Your task to perform on an android device: Open the Iplan.ai app, I need to plan the Itinerary for Trip to Honolulu from Jan. 24, 2024 to Jan. 29, 2024.
Image 0: 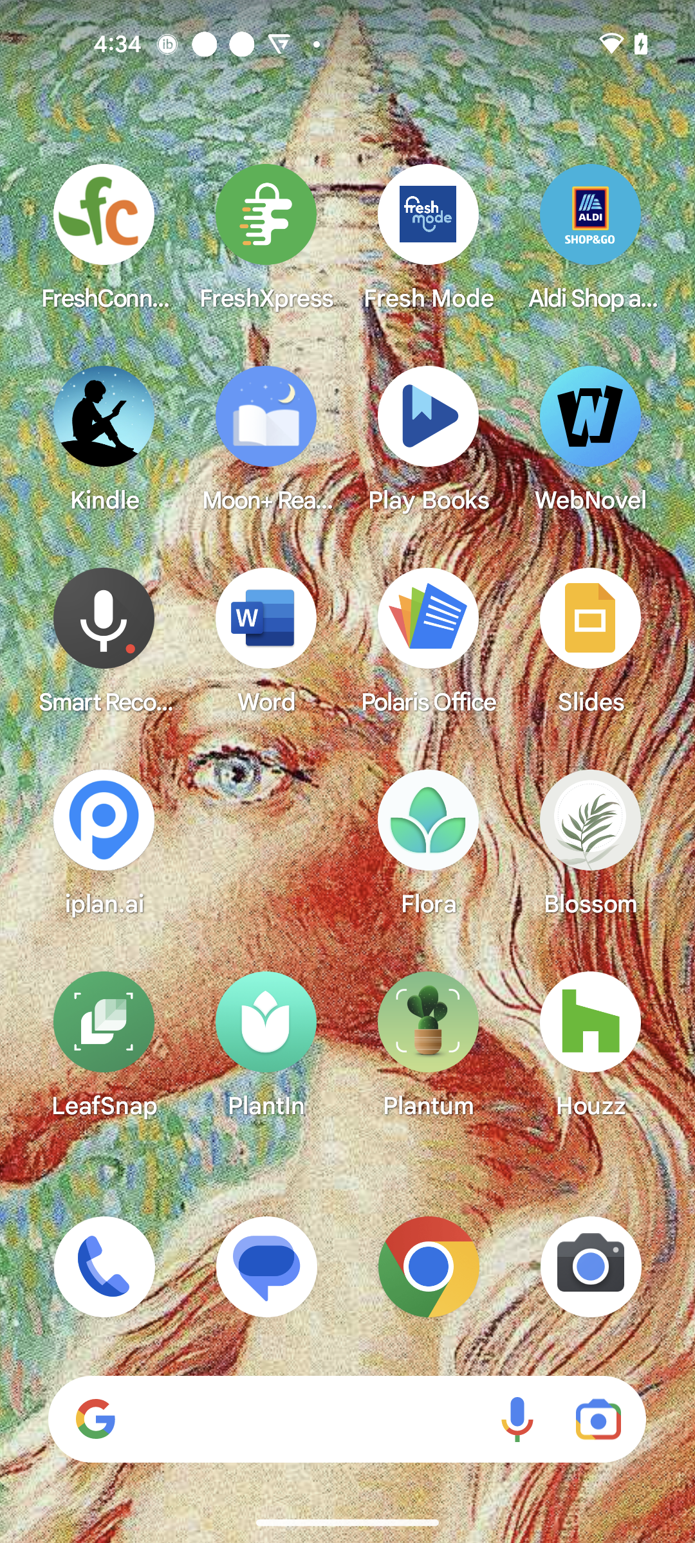
Open the Iplan.ai app
Step 0: open app "iplan.ai"
Image 1: 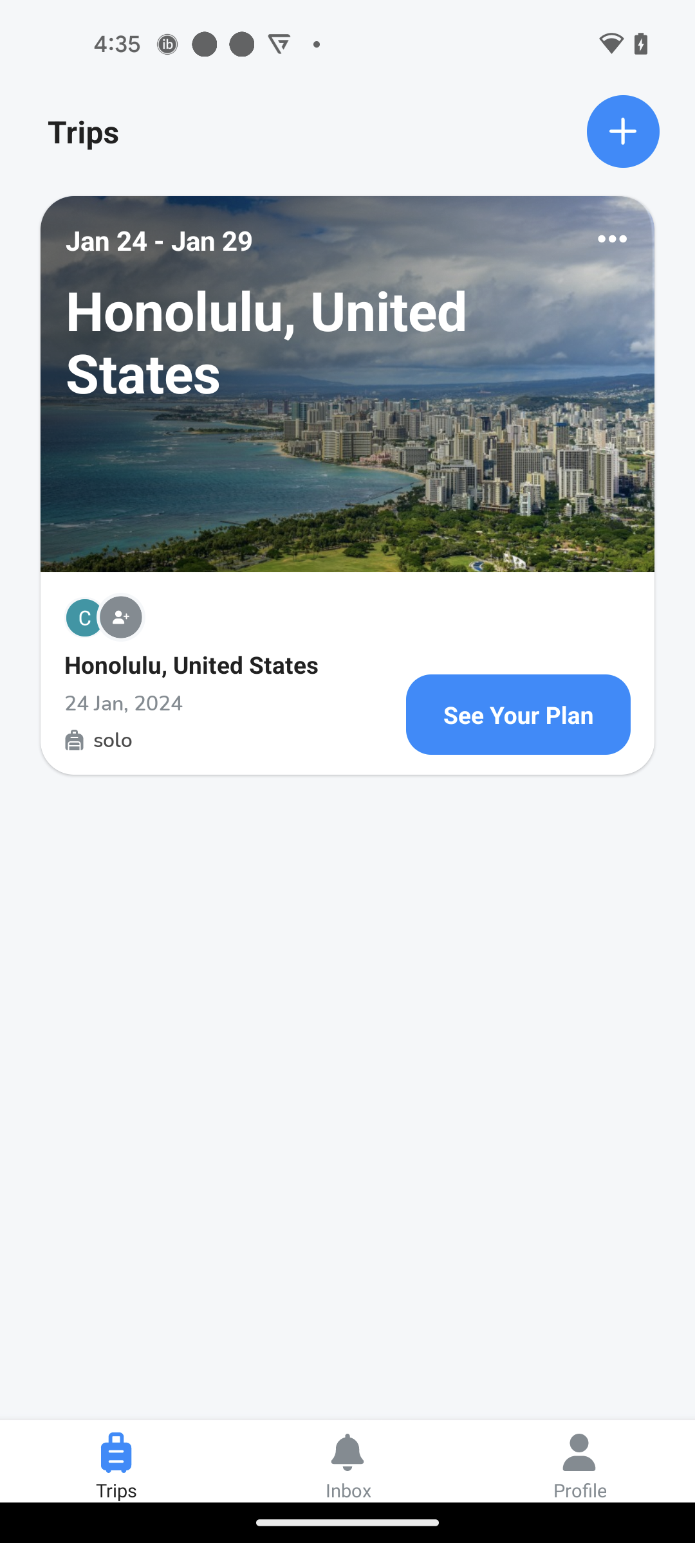
Click on the See your Plan button
Step 1: click (518, 714)
Image 2: 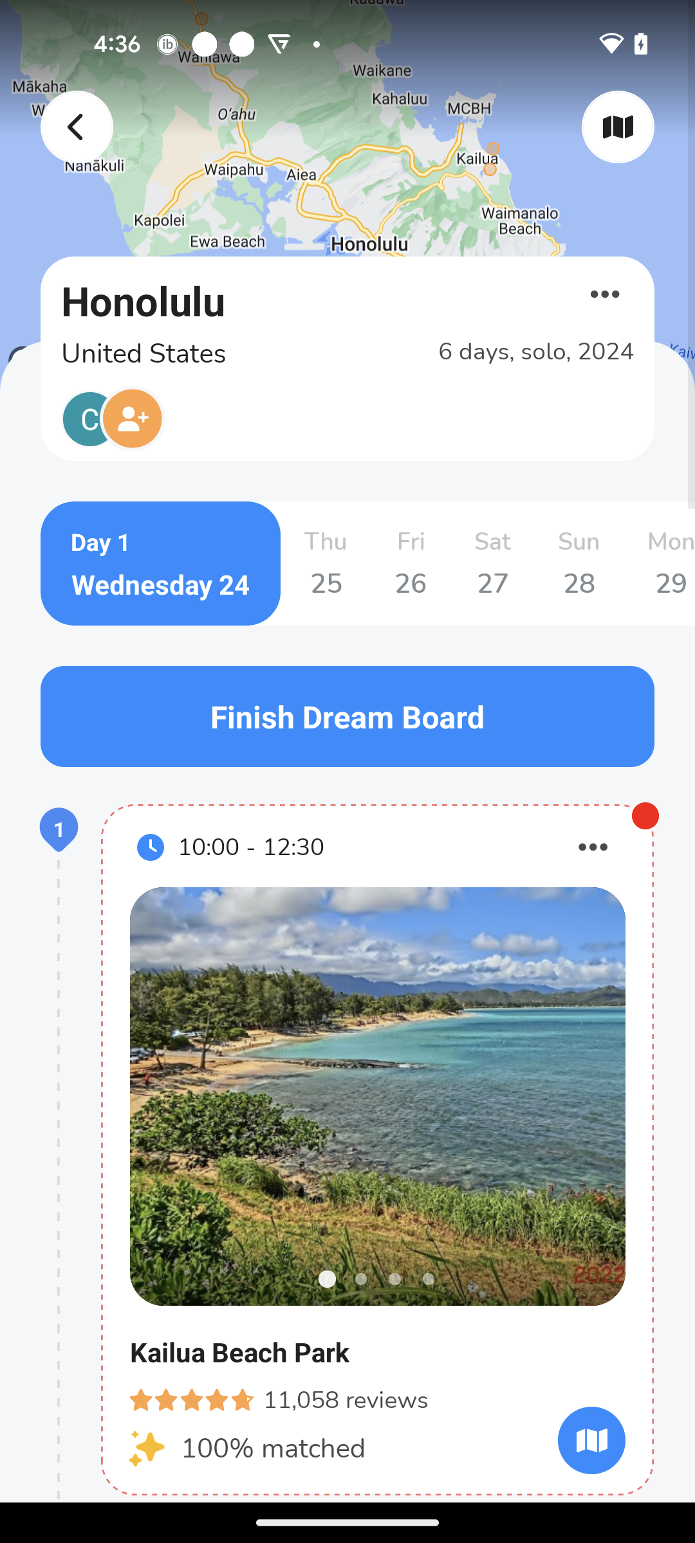
Swipe up to view itinerary
Step 2: scroll down
Image 3: 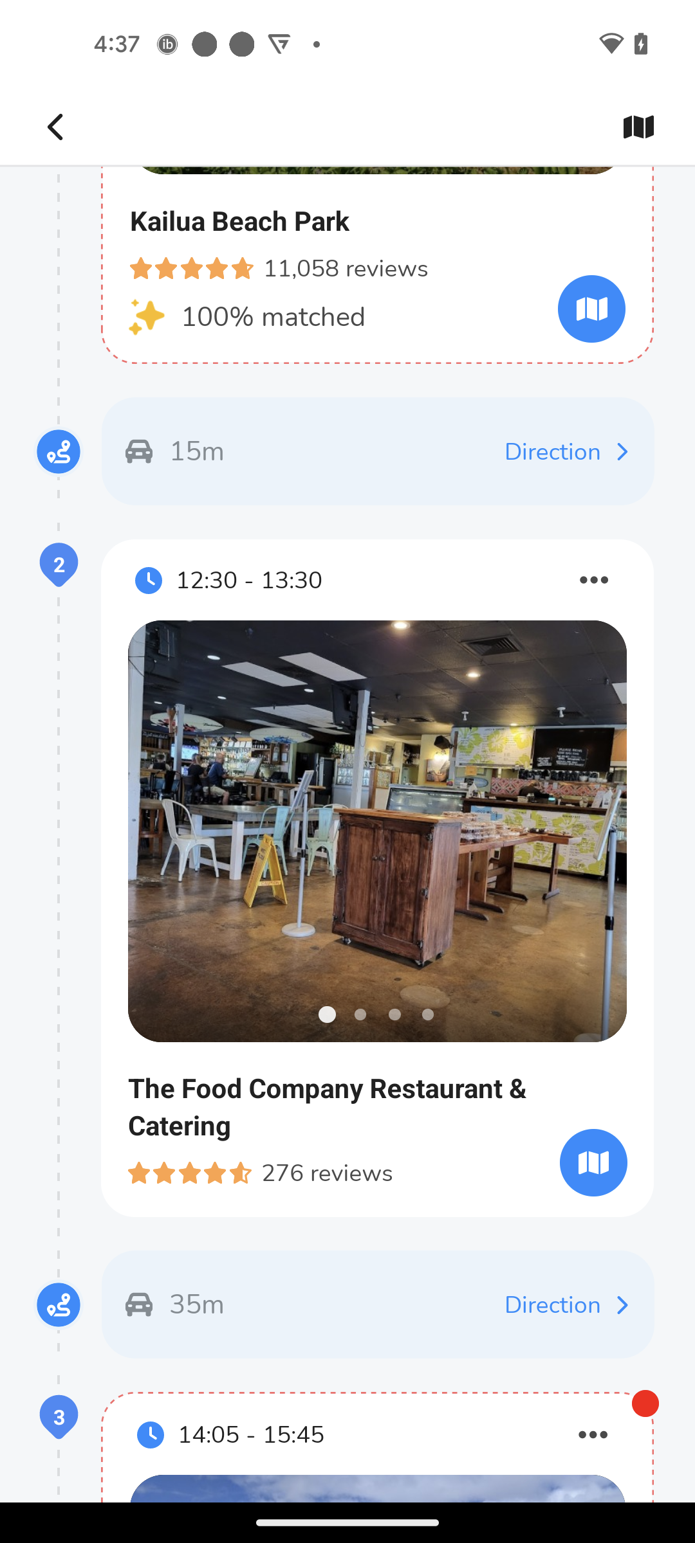
Swipe up to view itinerary
Step 3: scroll down